Your task to perform on an android device: Go to the Decathlon app and find stores that sell sports equipment in Bangalore.
Image 1: 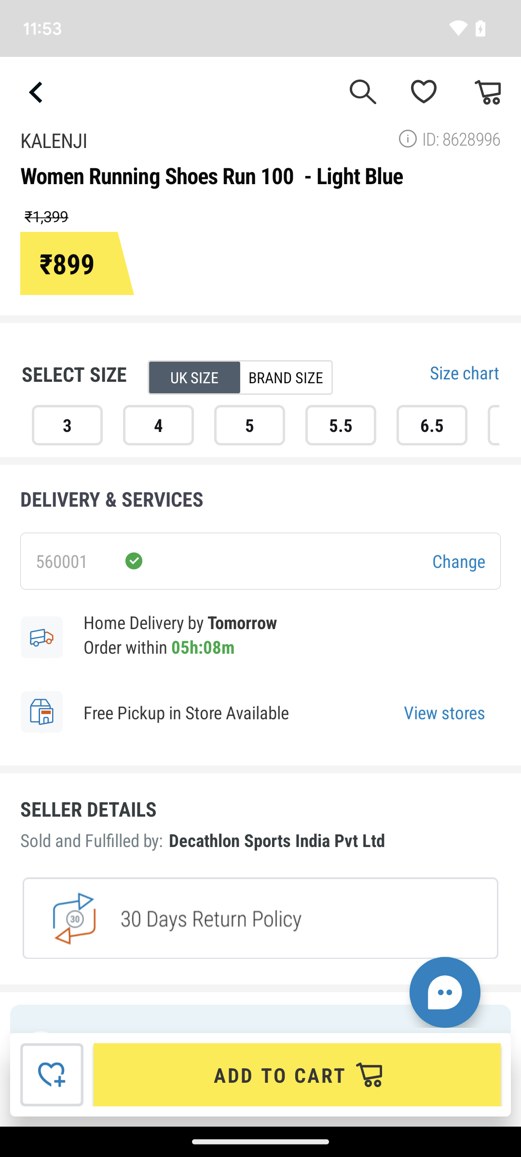
open decathlon aap
Step 1: open app "Decathlon"
Image 3: 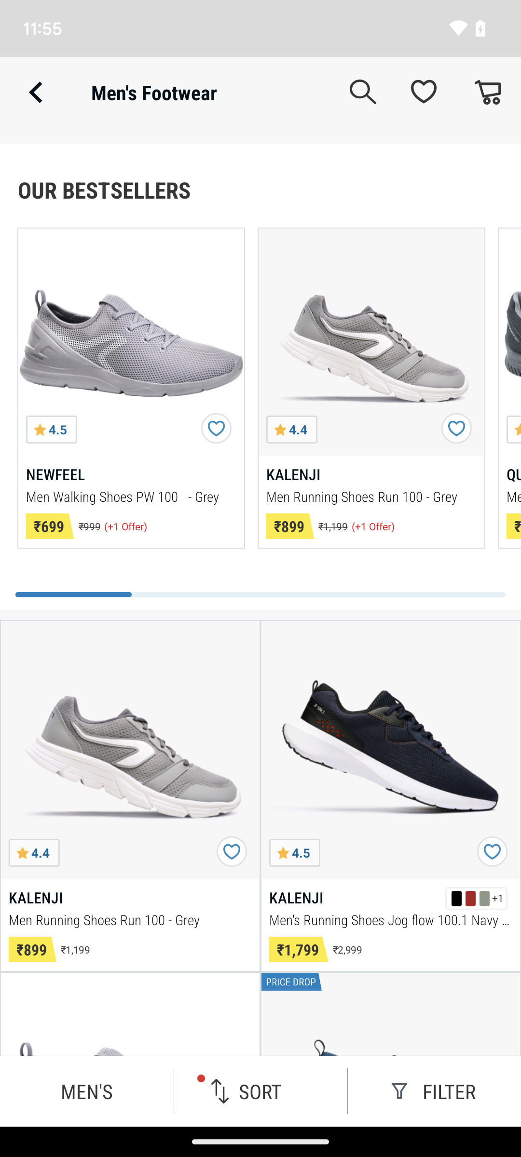
Click on the first image of shoes.
Step 3: click (131, 342)
Image 4: 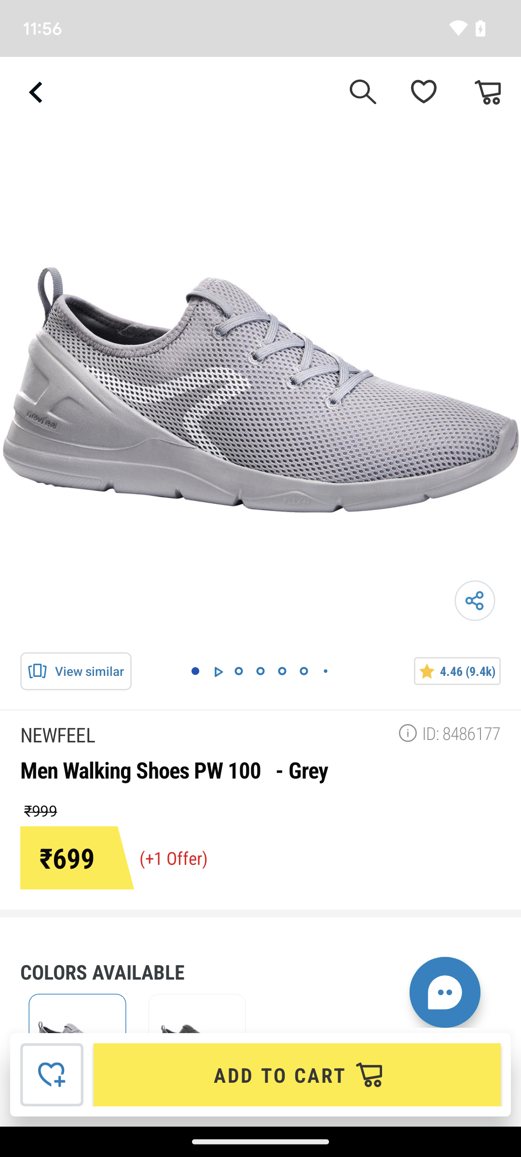
Scroll up to view stores.
Step 4: scroll down
Image 5: 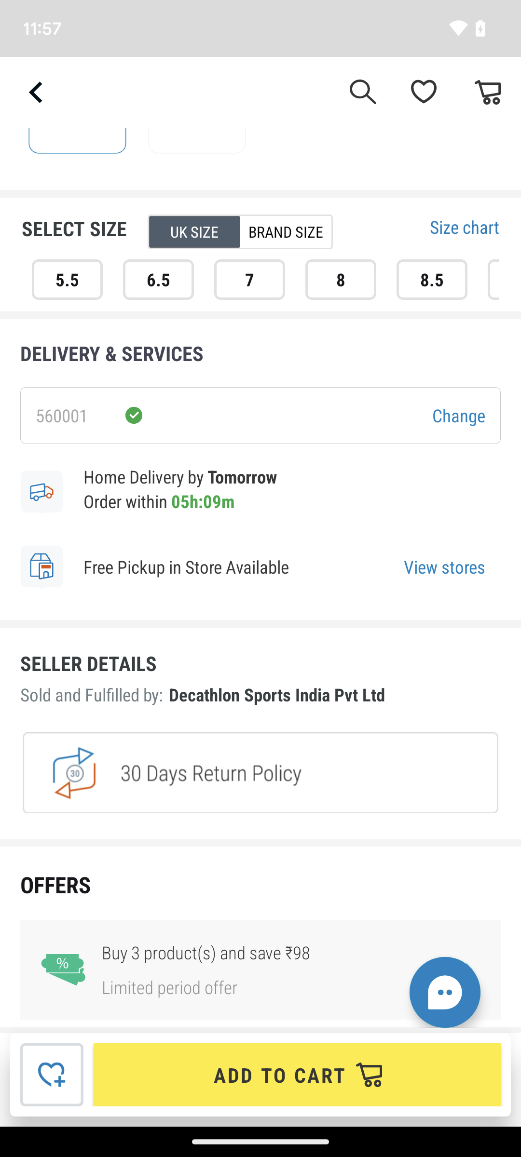
Tap on View Stores present on the right side of the screen.
Step 5: click (444, 566)
Image 6: 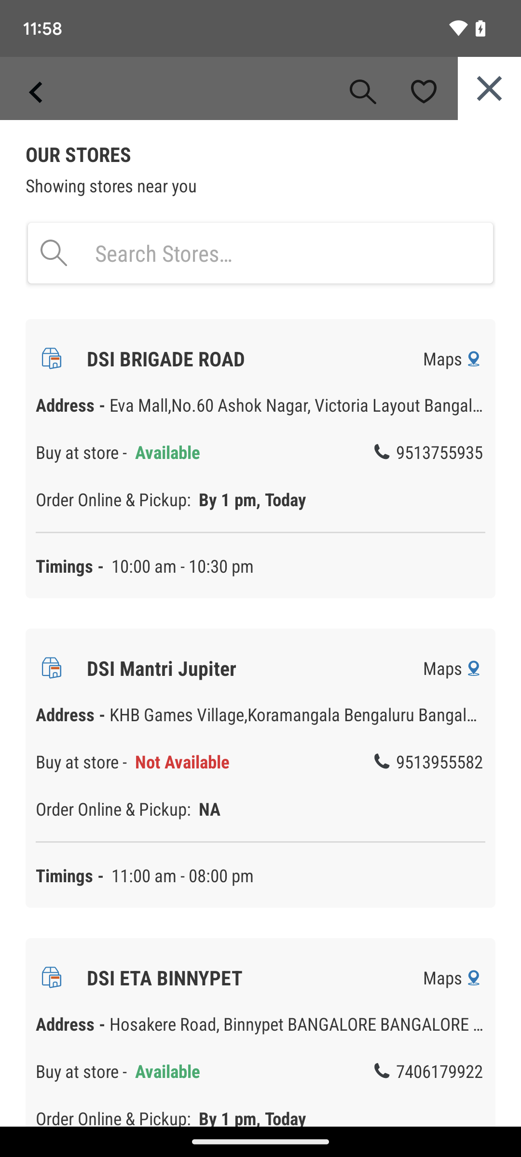
Scroll up to view stores in Bangalore.
Step 6: scroll down